Your task to perform on an android device: We are planning a family vacation in the next 5 days, thus I want to enable weather alerts so that I may receive all updates and alerts from the Accuweather app.
Image 0: 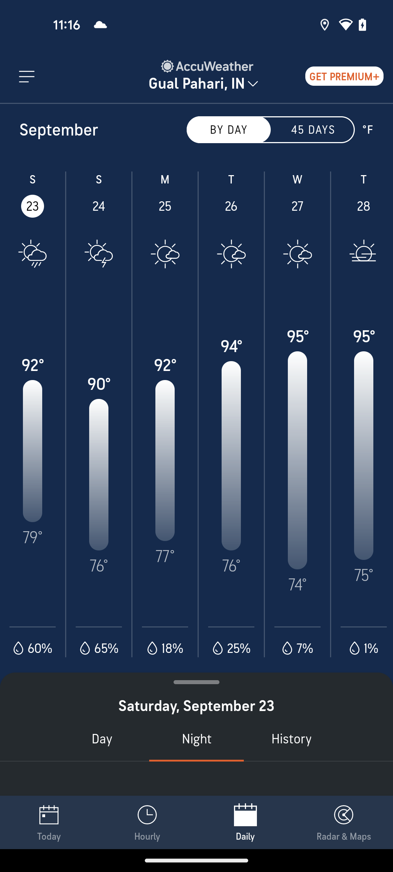
click on the menu bar icon at the top left corner of the screen
Step 0: click (27, 76)
Image 1: 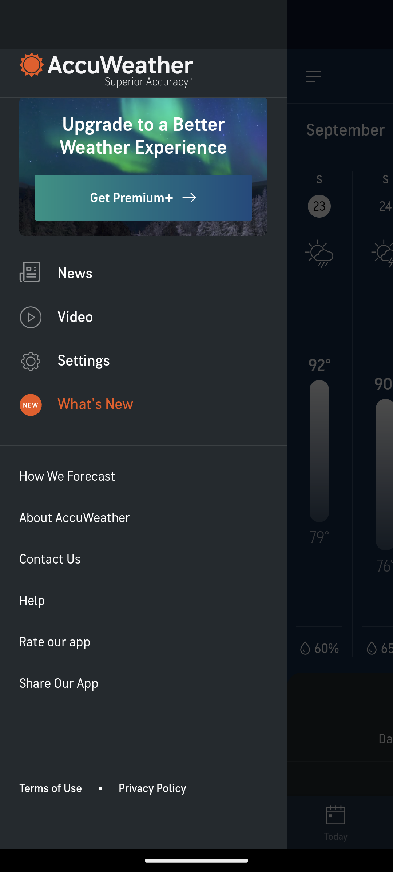
click on the settings option
Step 1: click (84, 360)
Image 2: 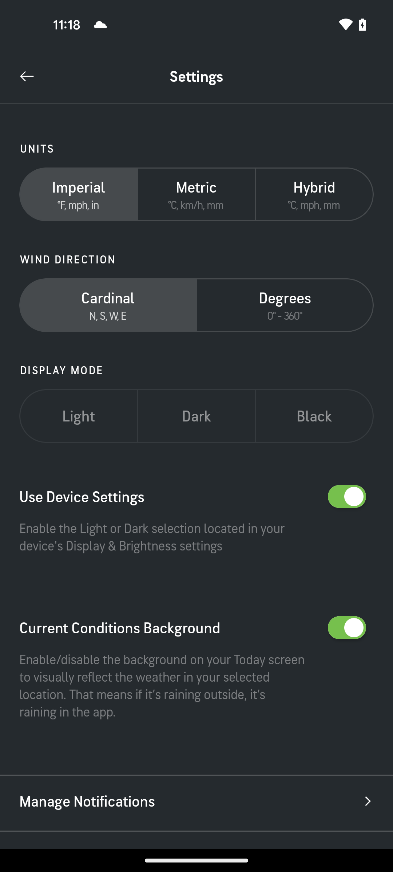
scroll down
Step 2: scroll down
Image 3: 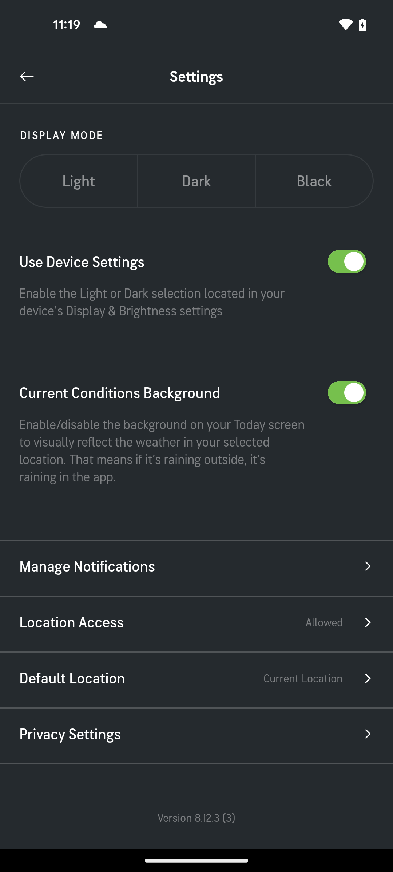
click on the Manage Notifications option
Step 3: click (87, 566)
Image 4: 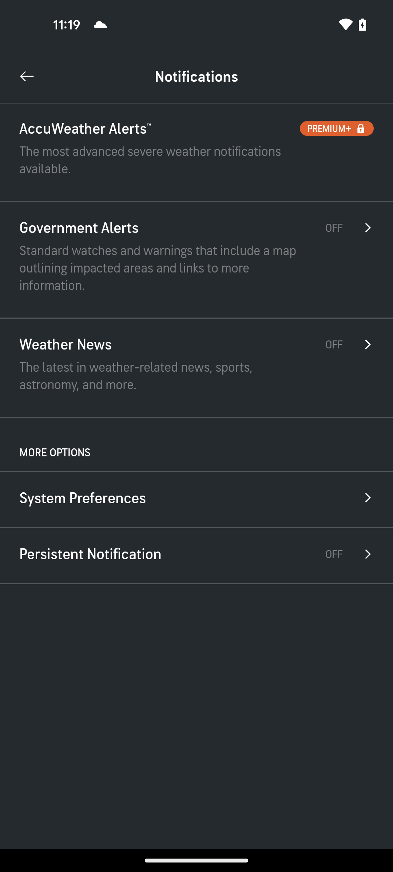
click on the Government Alerts option
Step 4: click (79, 227)
Image 5: 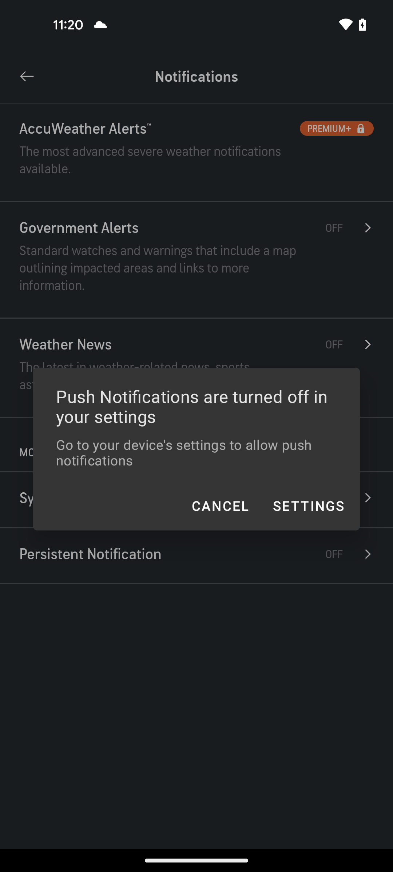
click on the settings
Step 5: click (308, 505)
Image 6: 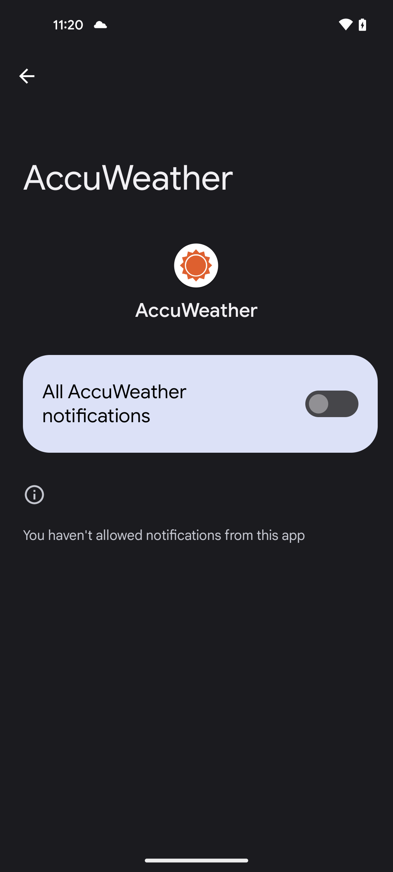
click on the toggle button to turn on All Accuweather notifications
Step 6: click (332, 404)